Your task to perform on an android device: Make a copy of the tools list file in the Google Drive app.
Image 0: 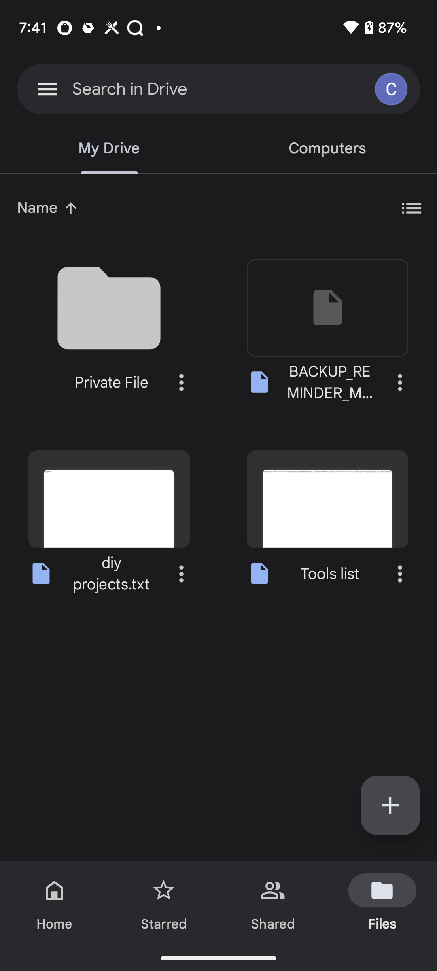
Click on the three dot icon of Tools list file
Step 0: click (400, 574)
Image 1: 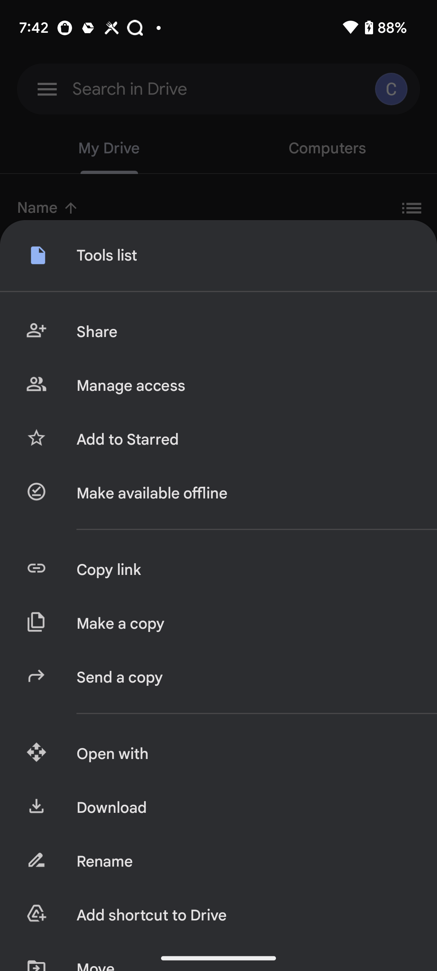
Click on Make a copy
Step 1: click (244, 623)
Image 2: 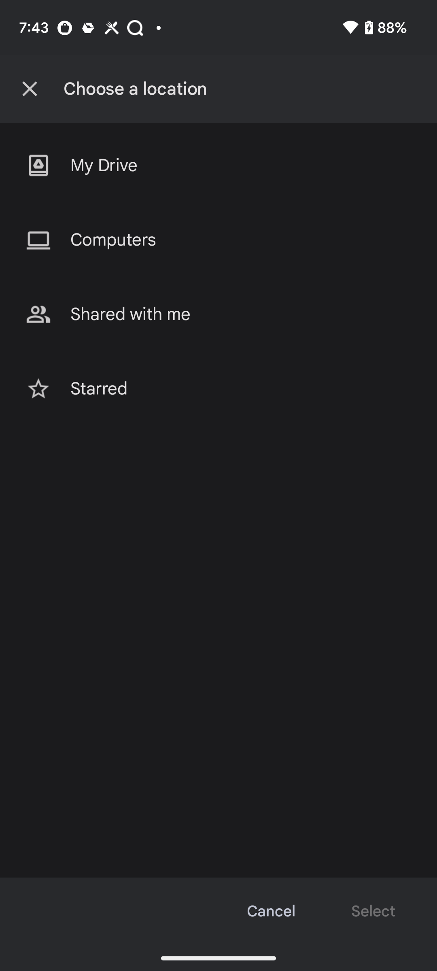
Select My Drive
Step 2: click (228, 165)
Image 3: 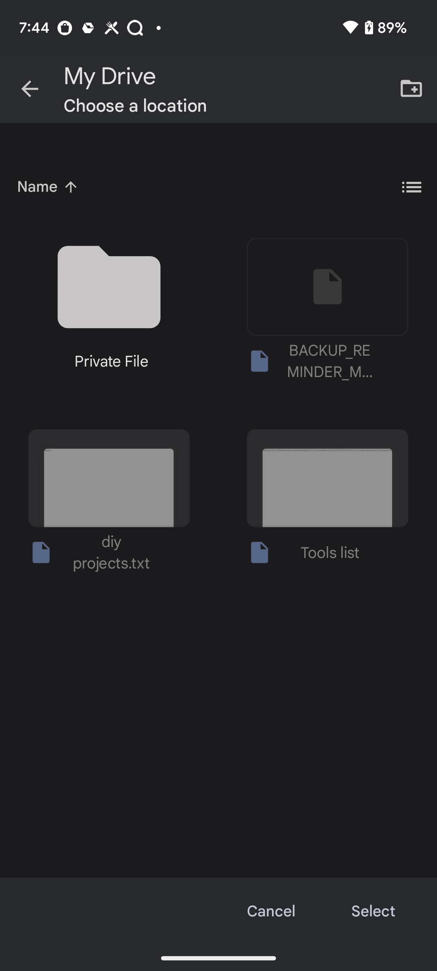
Click on Select option at the bottom right corner of the screen
Step 3: click (373, 911)